Your task to perform on an android device: I want to share ''Oscar and the wolf -somebody wants '' music to my friend karin.iversen@example.com via gmail 
Image 0: 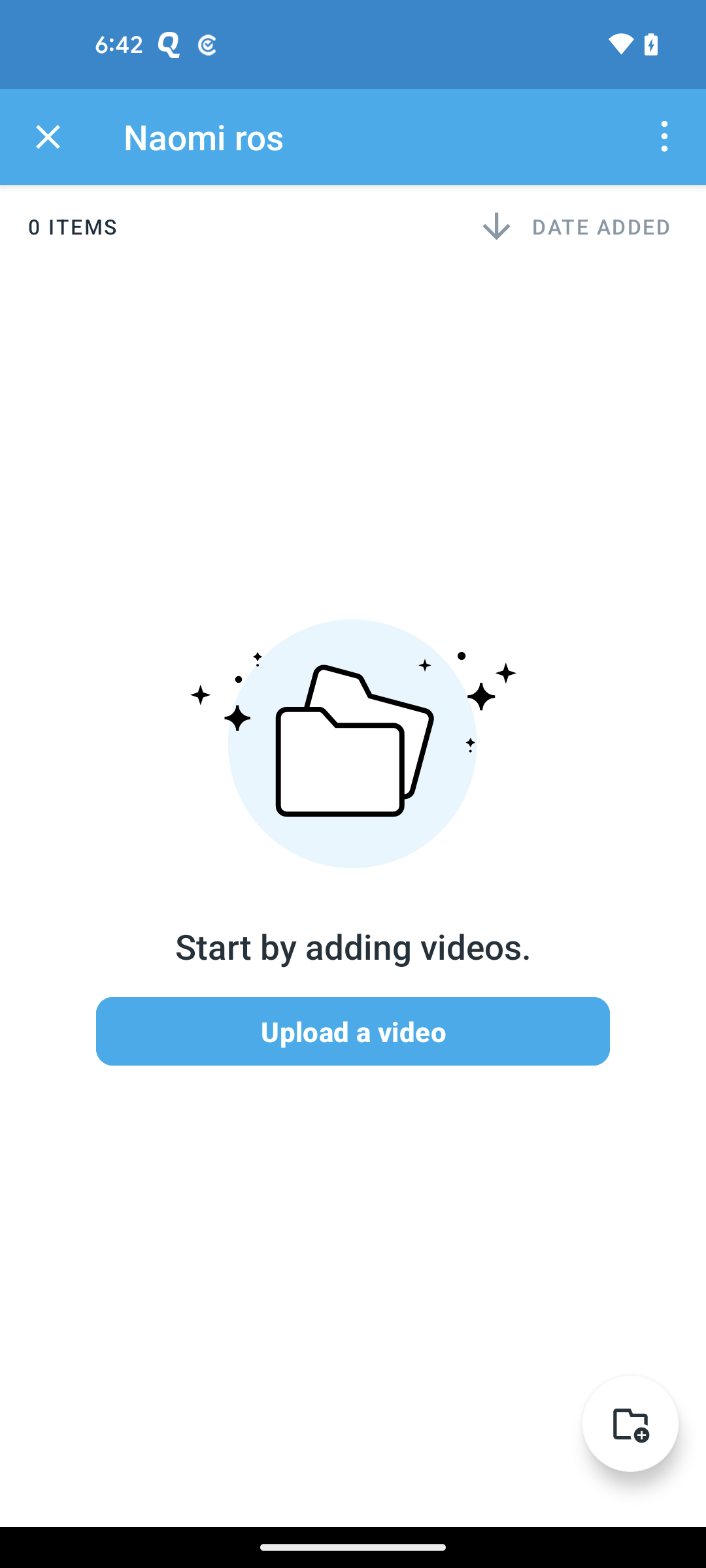
Go back to the previous page
Step 0: press back button
Image 1: 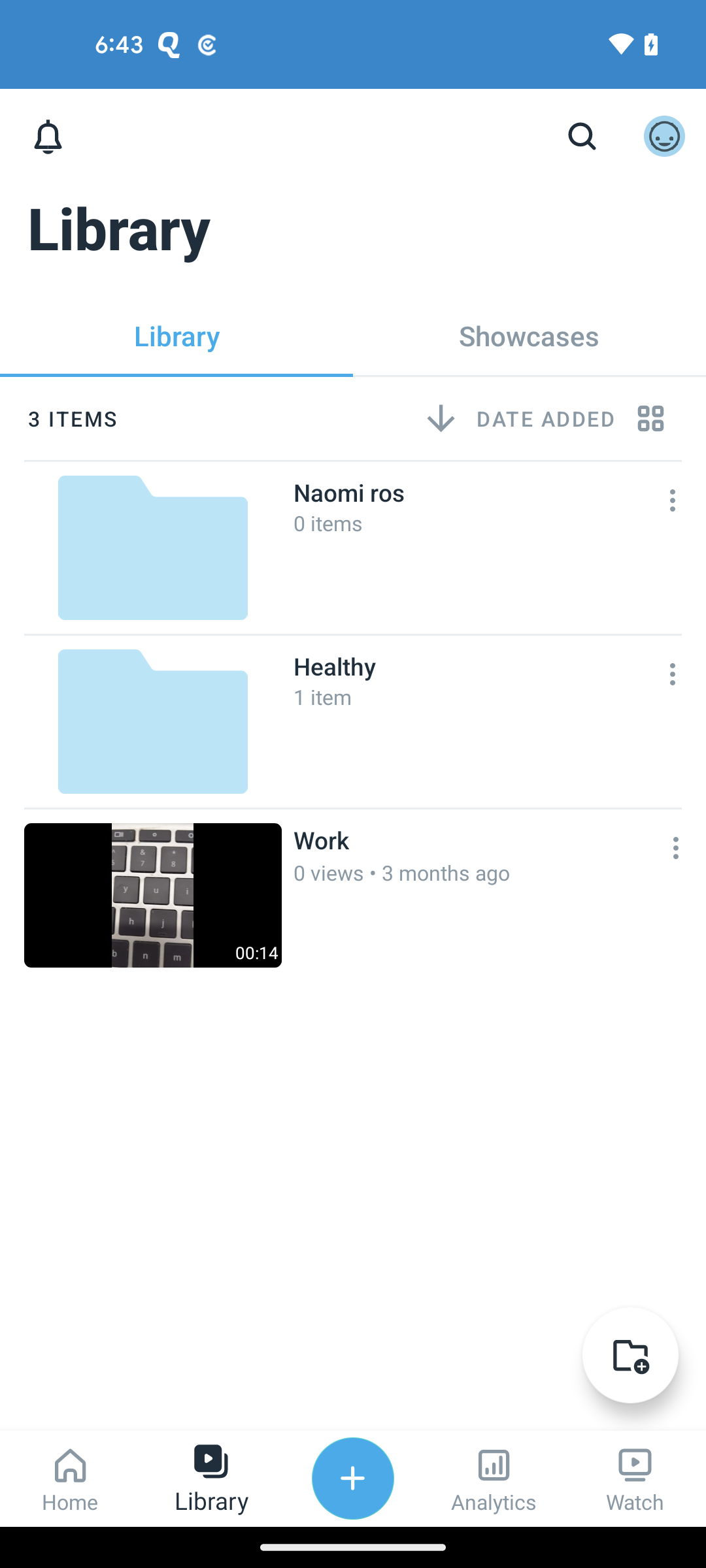
Tap on the home option at the bottom left corner of the screen
Step 1: click (71, 1478)
Image 2: 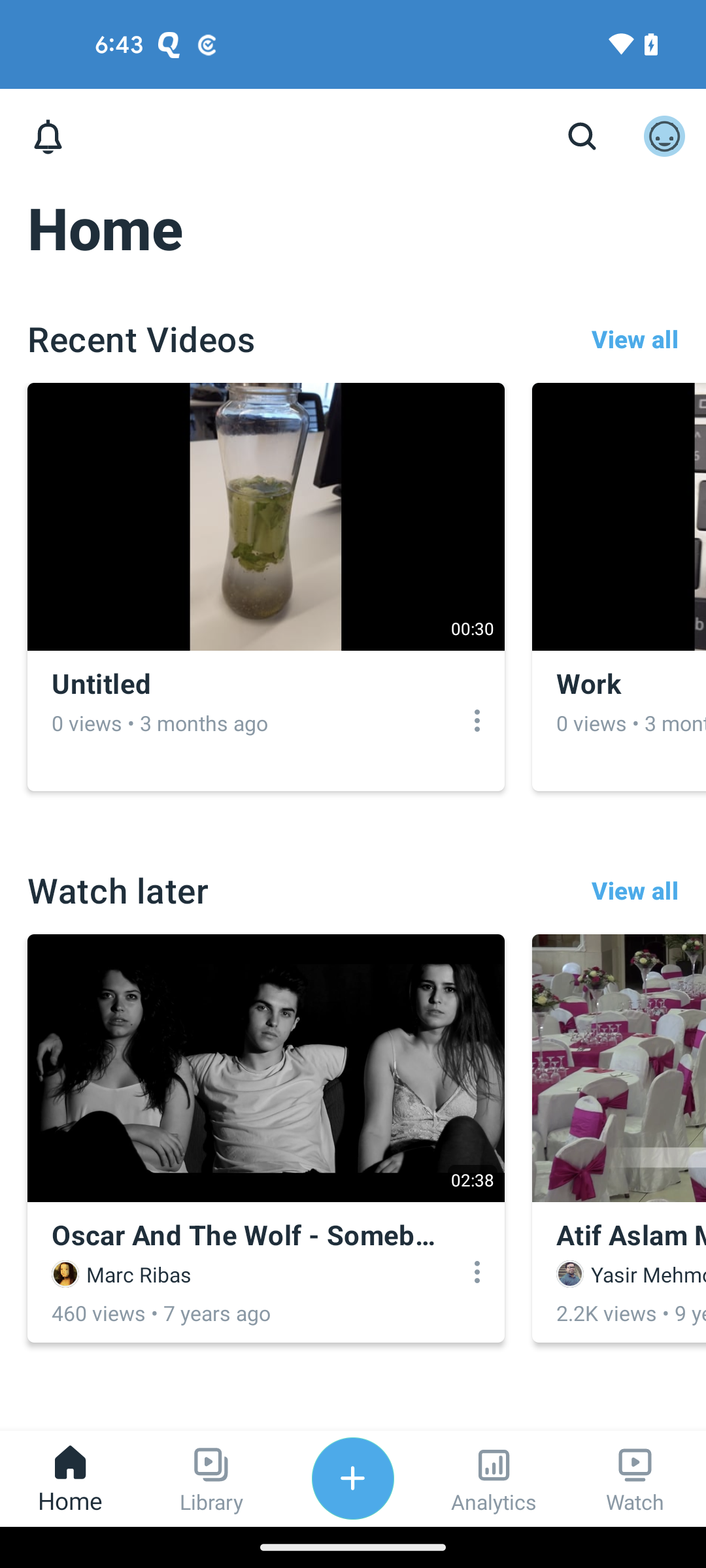
Tap on the three dots icon of Oscar and the wolf music
Step 2: click (477, 1271)
Image 3: 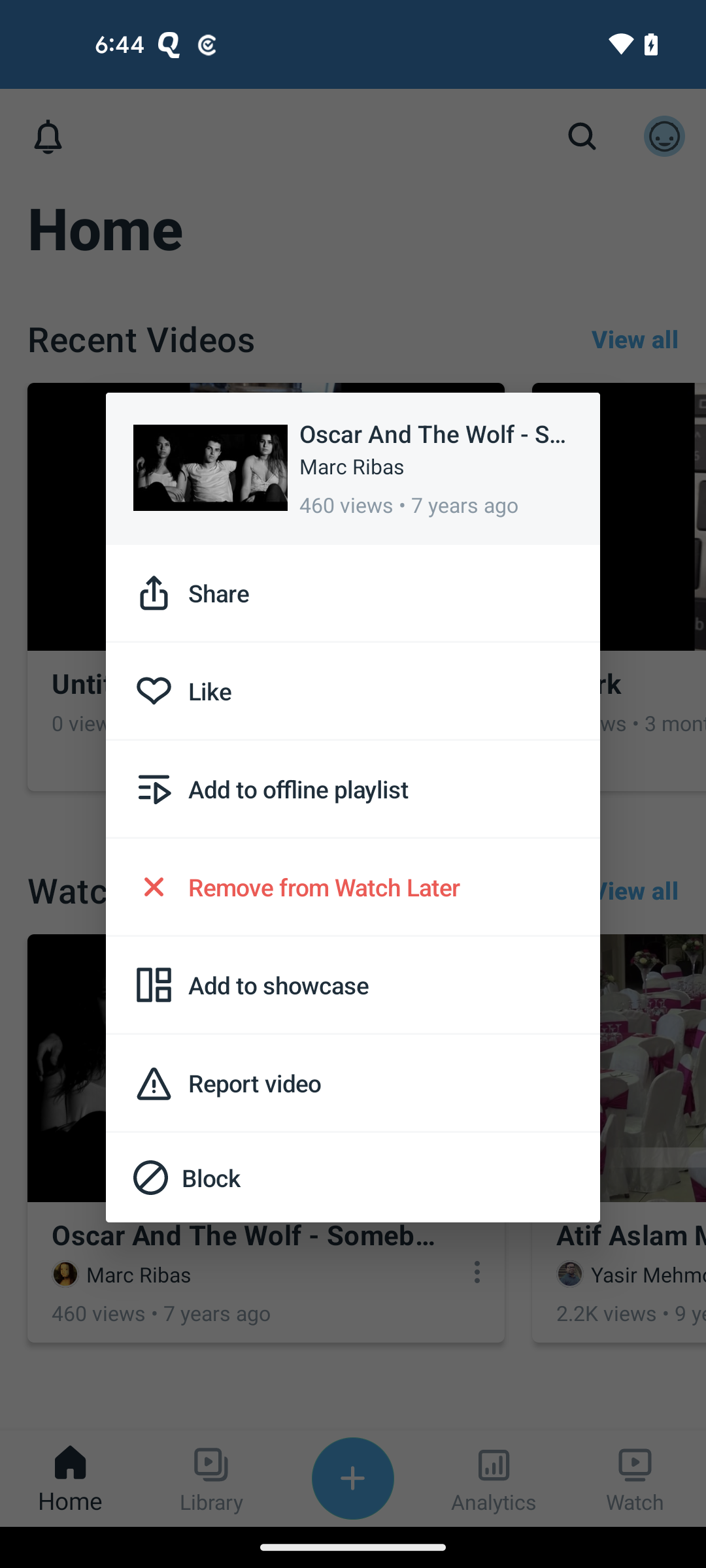
Tap on the share option
Step 3: click (353, 593)
Image 4: 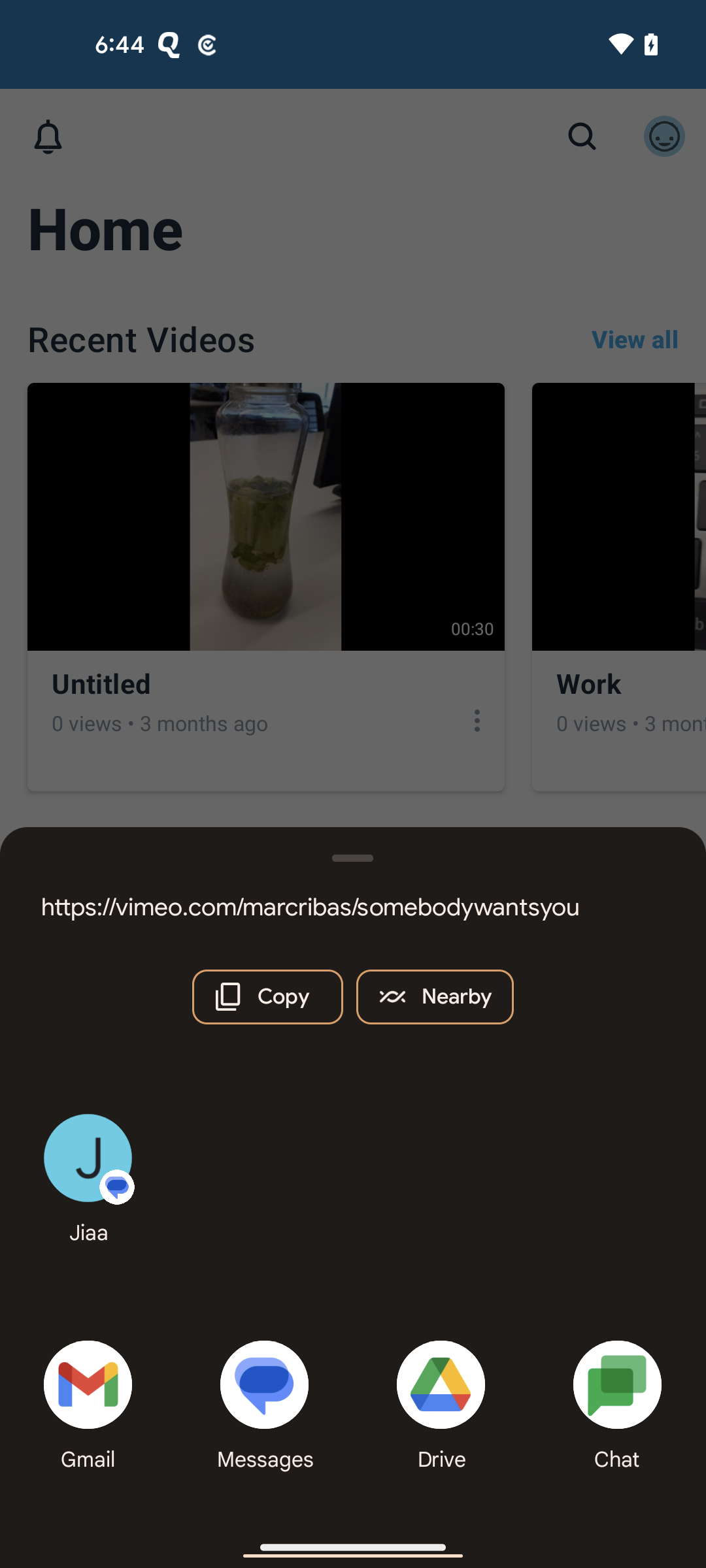
Select the gmail option at the bottom left corner of the screen
Step 4: click (87, 1384)
Image 5: 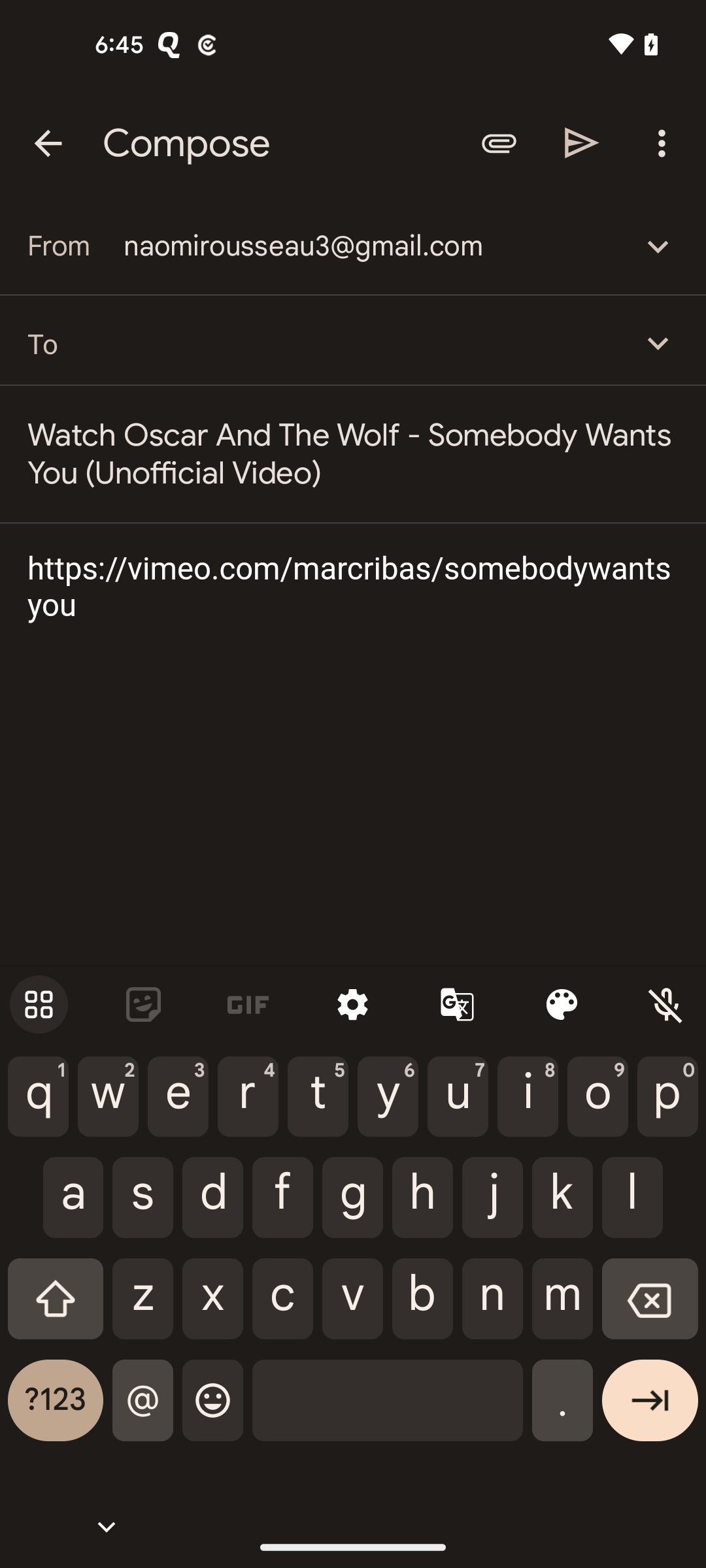
Type the text karin.iversen@example.com
Step 5: type "karin.iversen@example.com"
Image 6: 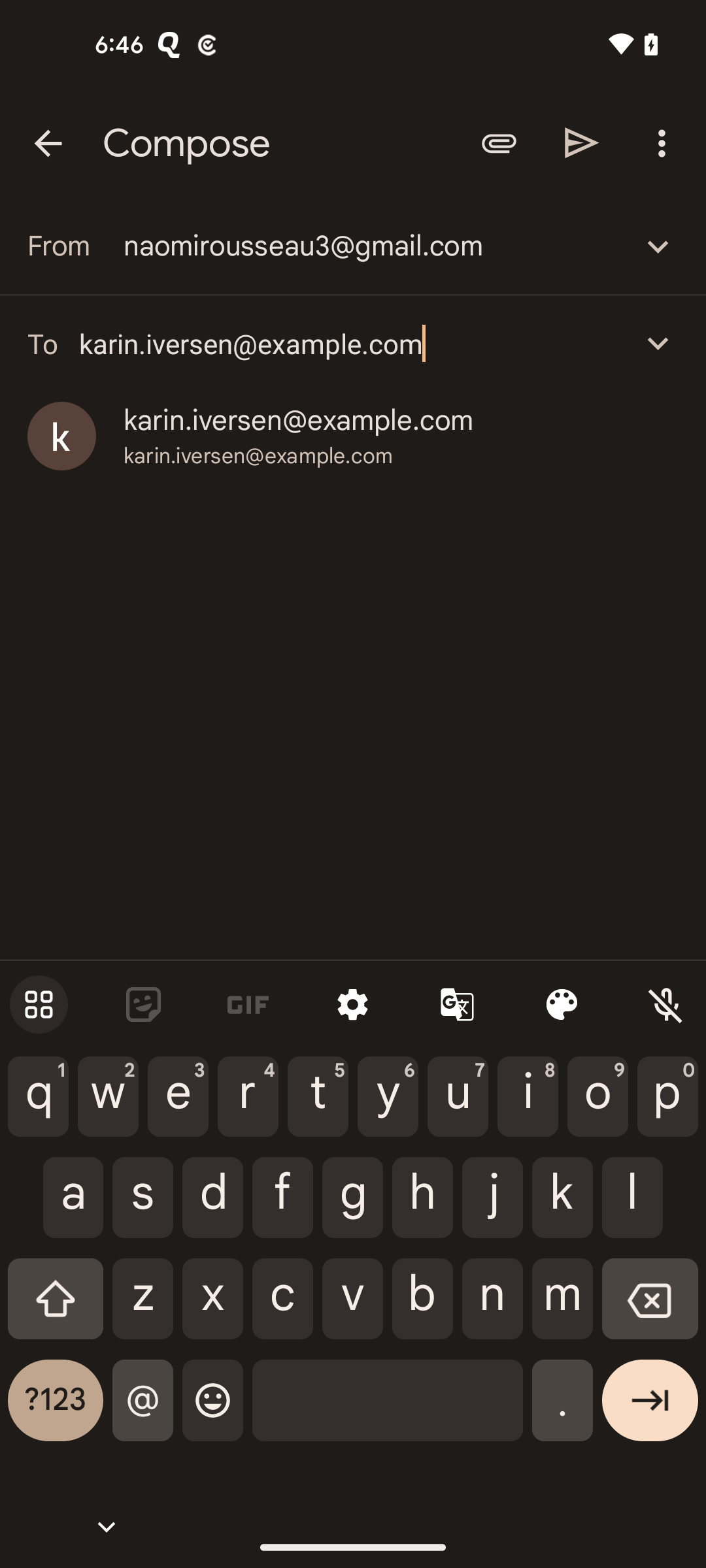
Tap on the send icon at the top of the screen
Step 6: click (582, 142)